Your task to perform on an android device: In the Gmail app, I wish to reply to the most recent email from Fabio by writing, "Okay, I'll be there for the meeting."
Image 1: 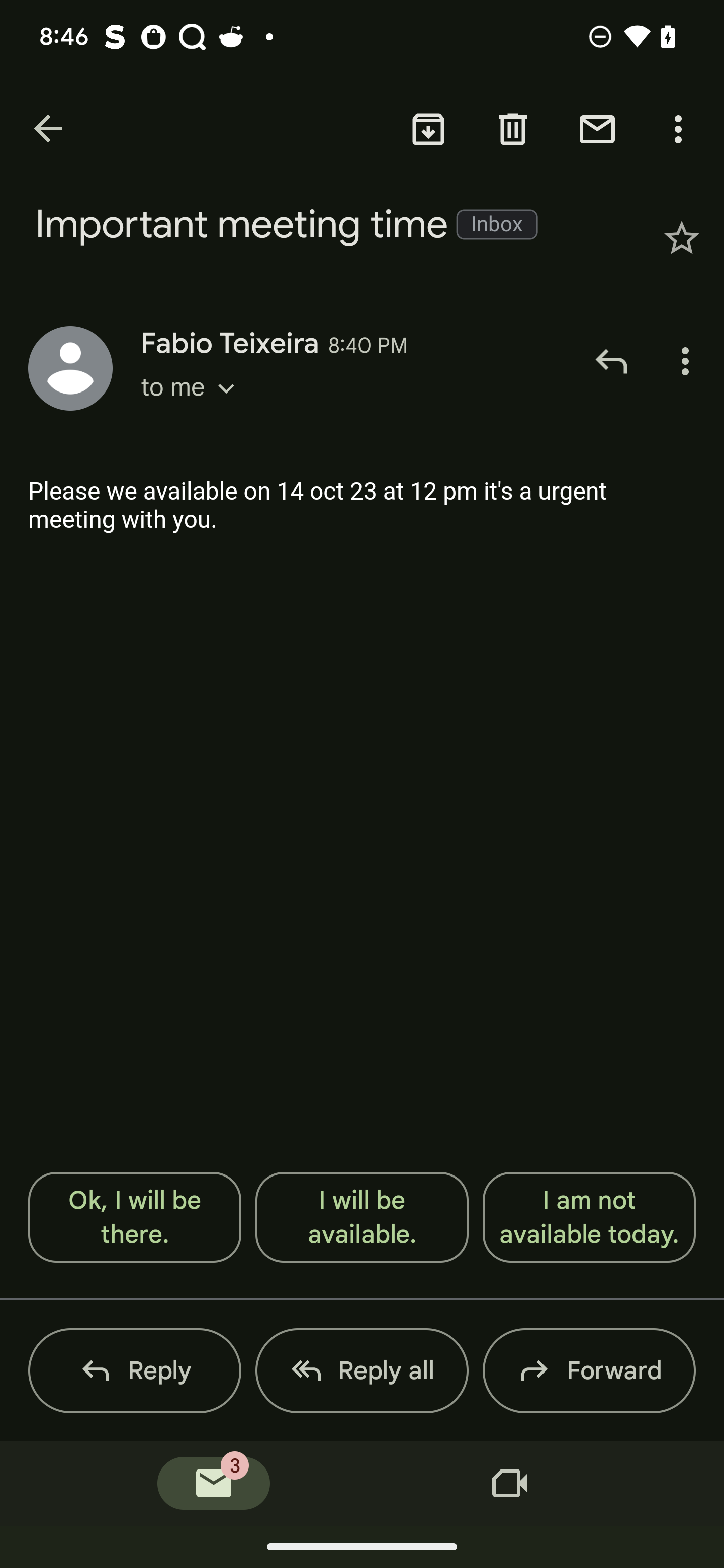
Click on the reply option
Step 1: click (159, 1370)
Image 2: 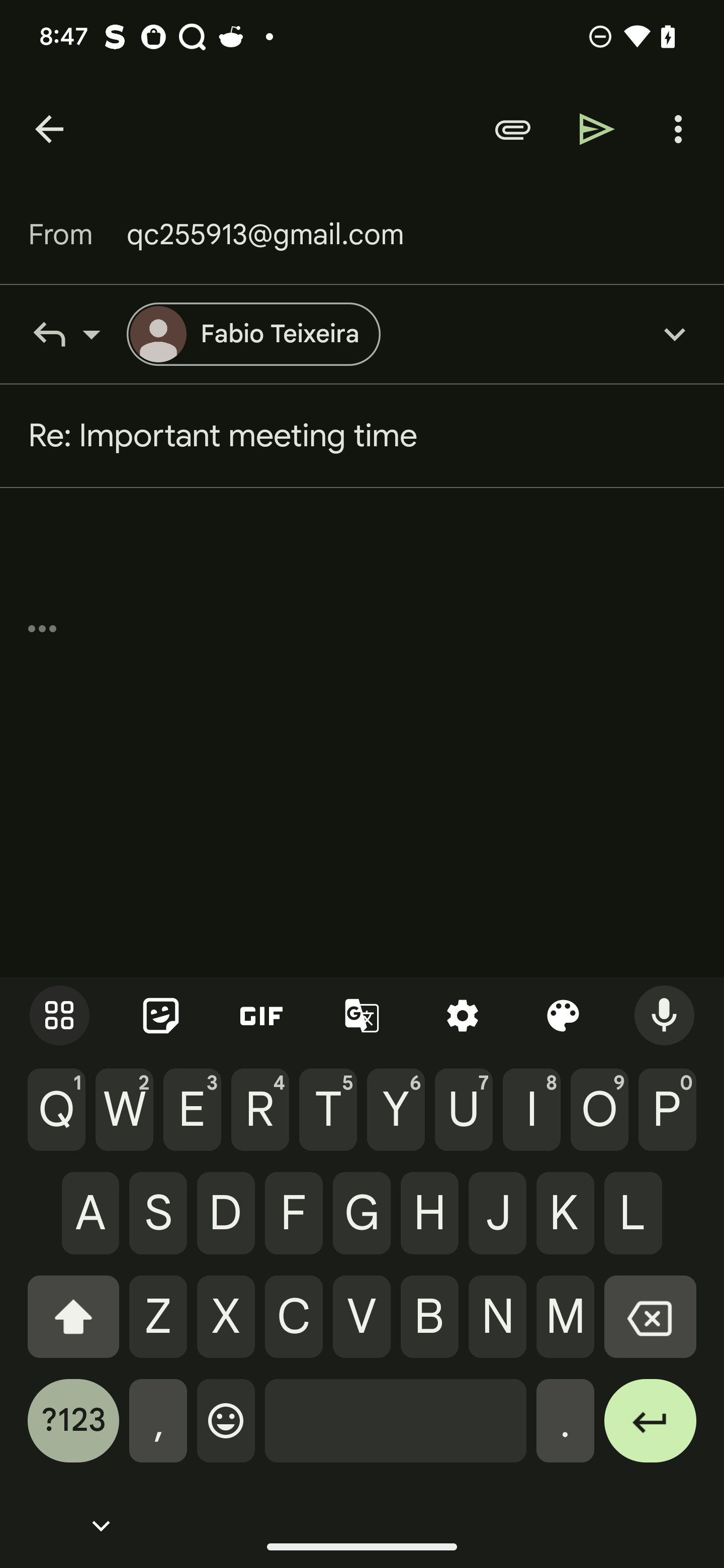
Type Okay, I'll be there for the meeting in the reply
Step 2: type "Okay, I'll be there for the meeting."